Your task to perform on an android device: Go to the Notepad app & change the title name to My Classes & add the text Exam in the note body
Image 0: 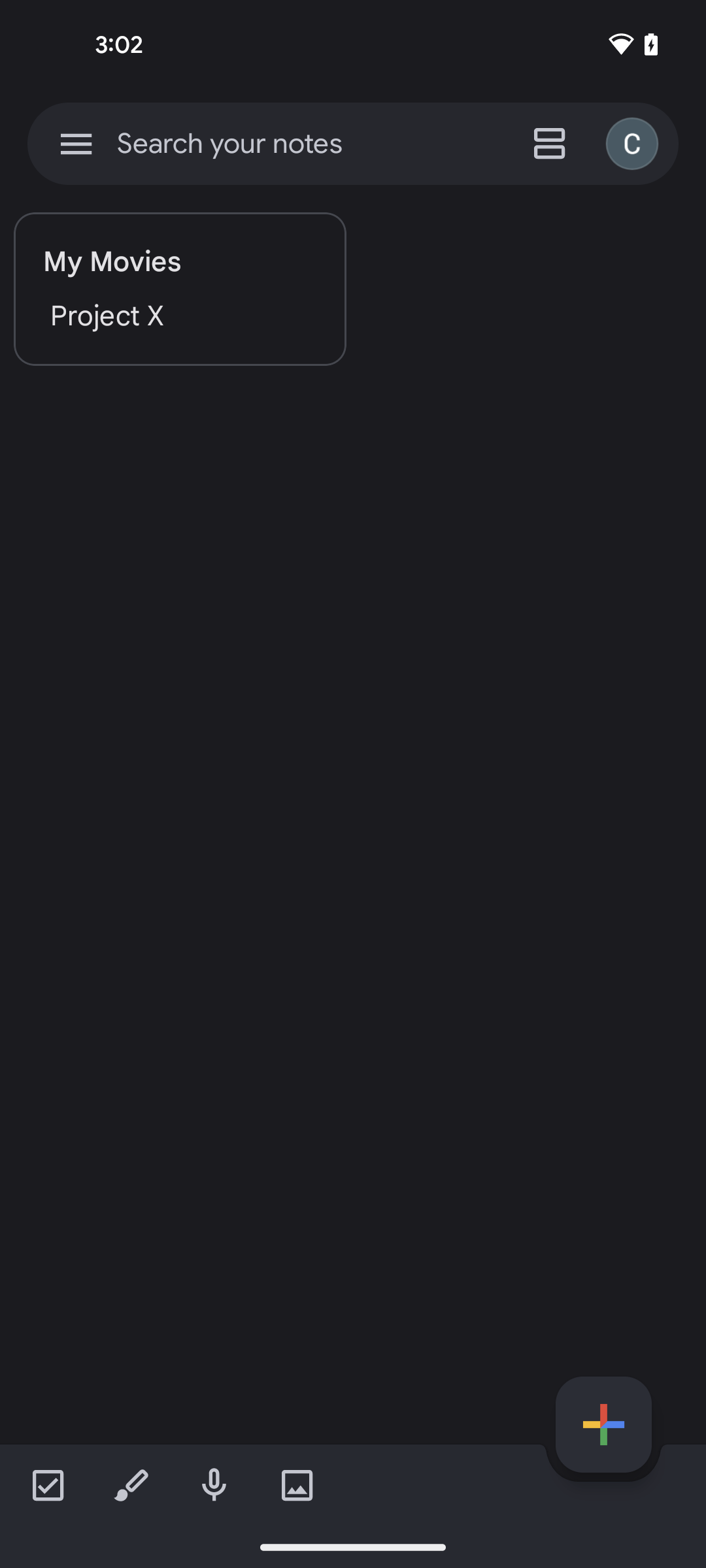
open the Notepad app
Step 0: open app "Notepad"
Image 1: 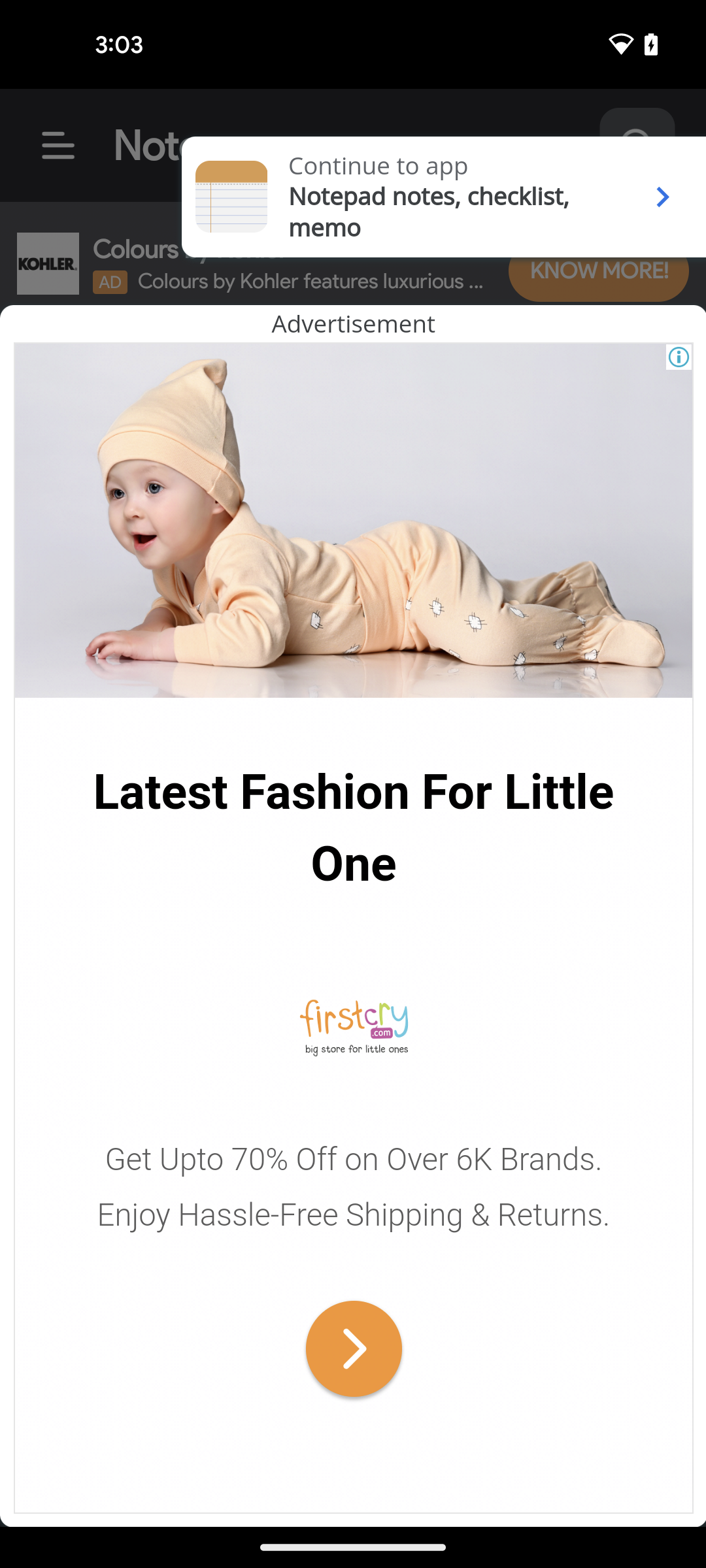
click on the arrow icon at the top right corner of the screen to skip ad
Step 1: click (663, 197)
Image 2: 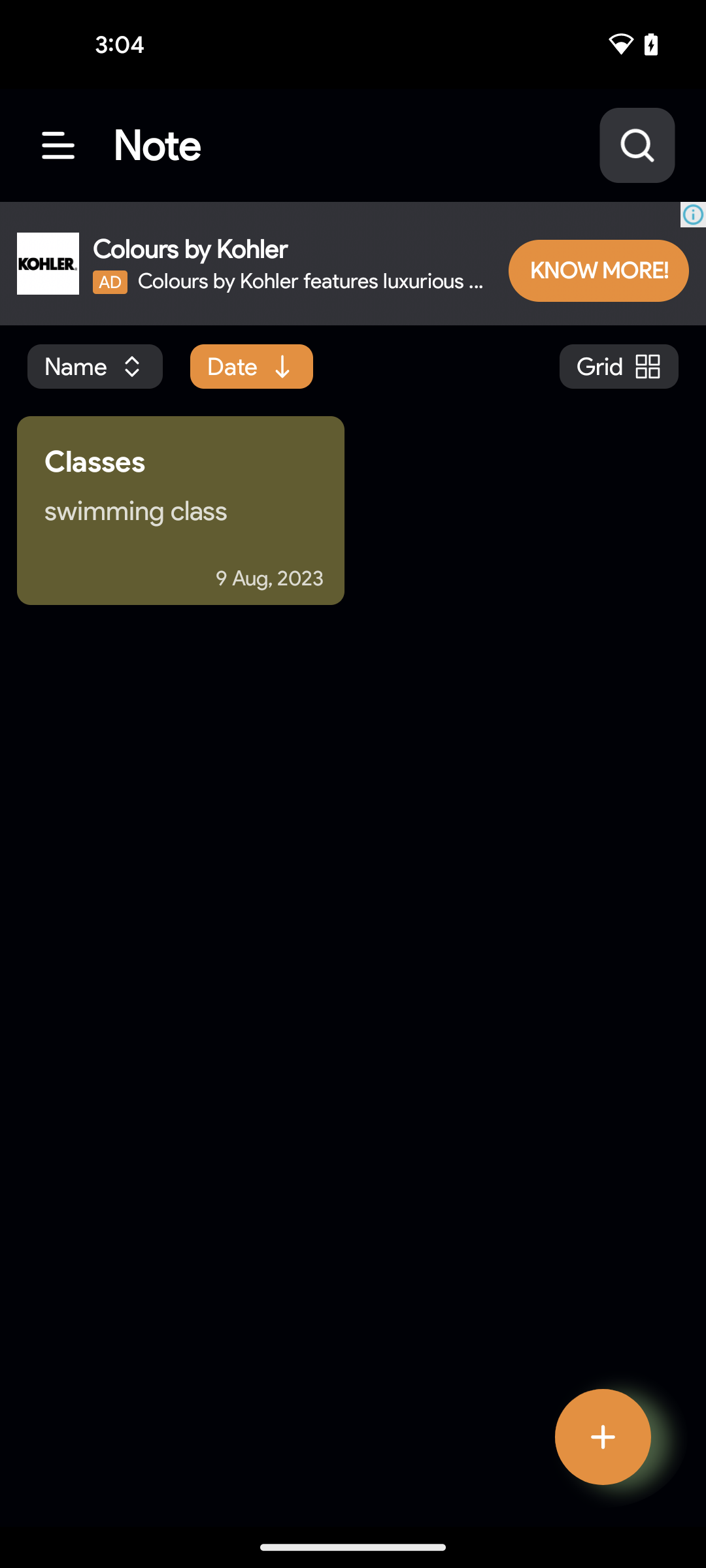
click to open the Classes note
Step 2: click (180, 515)
Image 3: 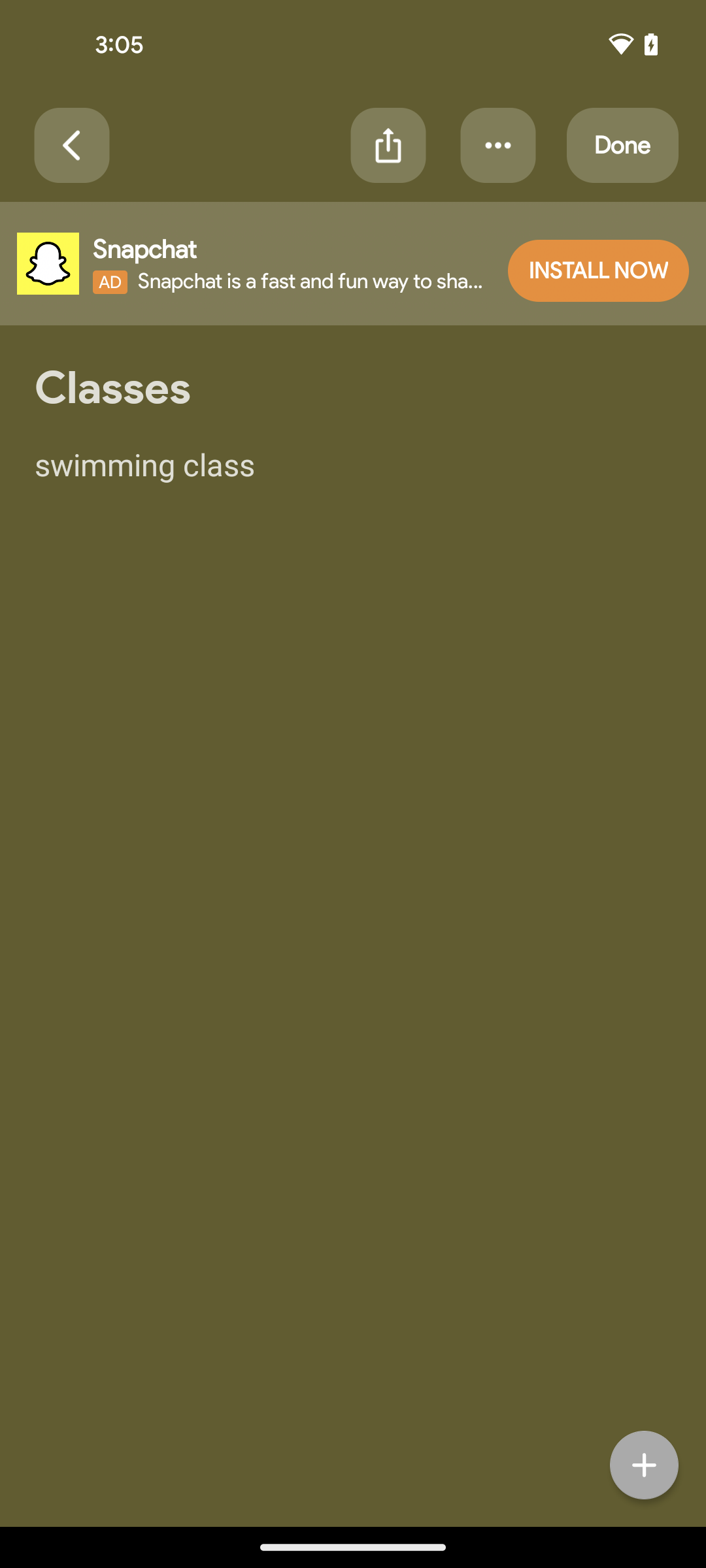
click on the title section
Step 3: click (353, 387)
Image 4: 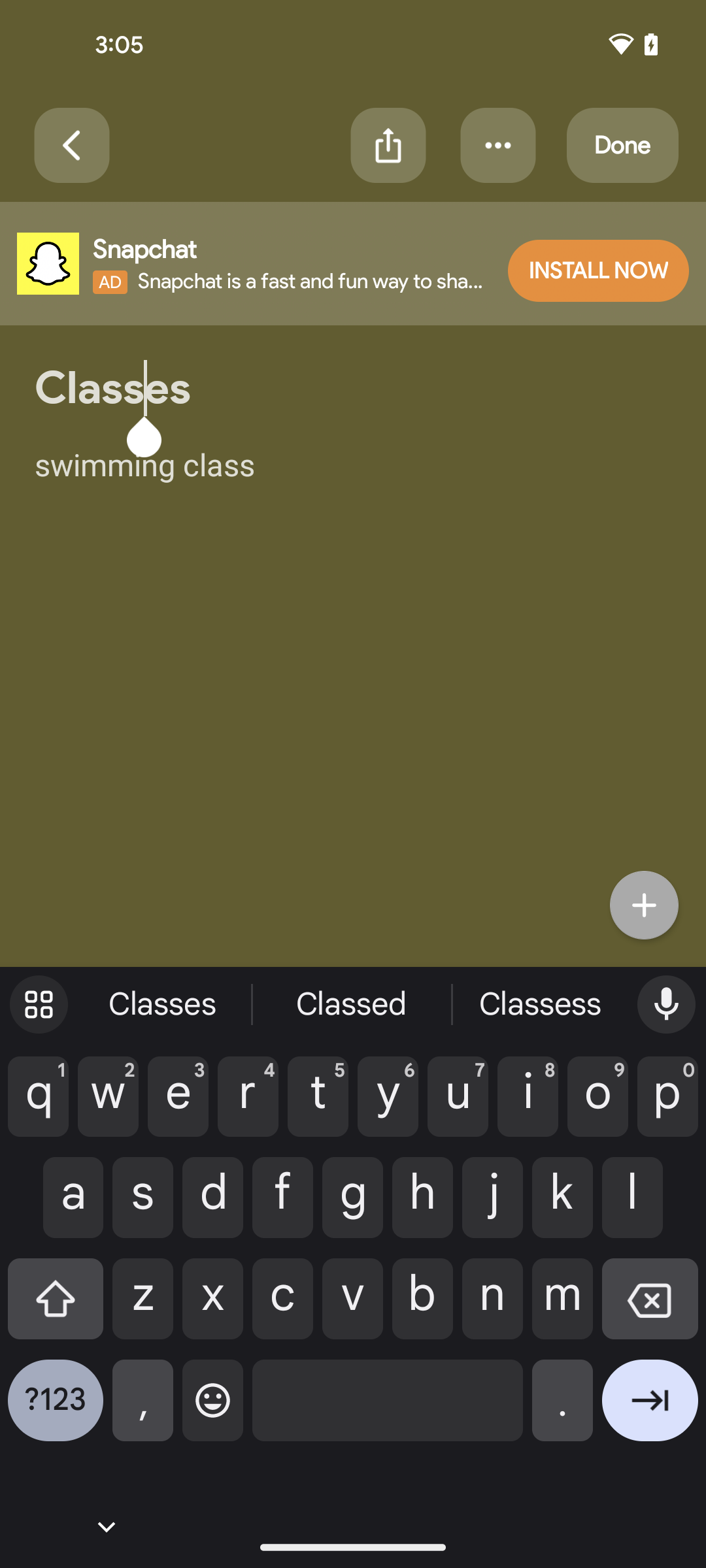
enter the title name My Classes
Step 4: type "My Classes"
Image 5: 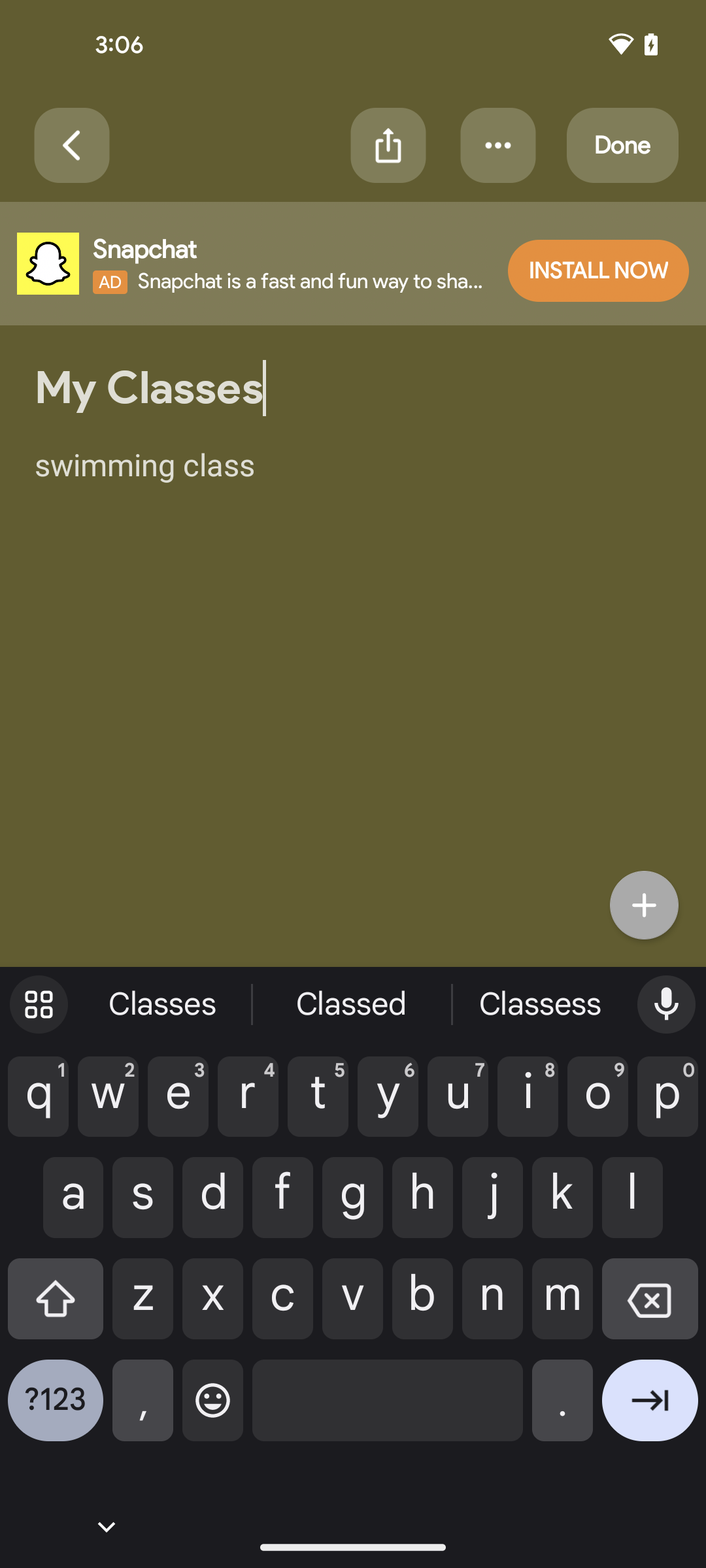
click on the note body
Step 5: click (322, 496)
Image 6: 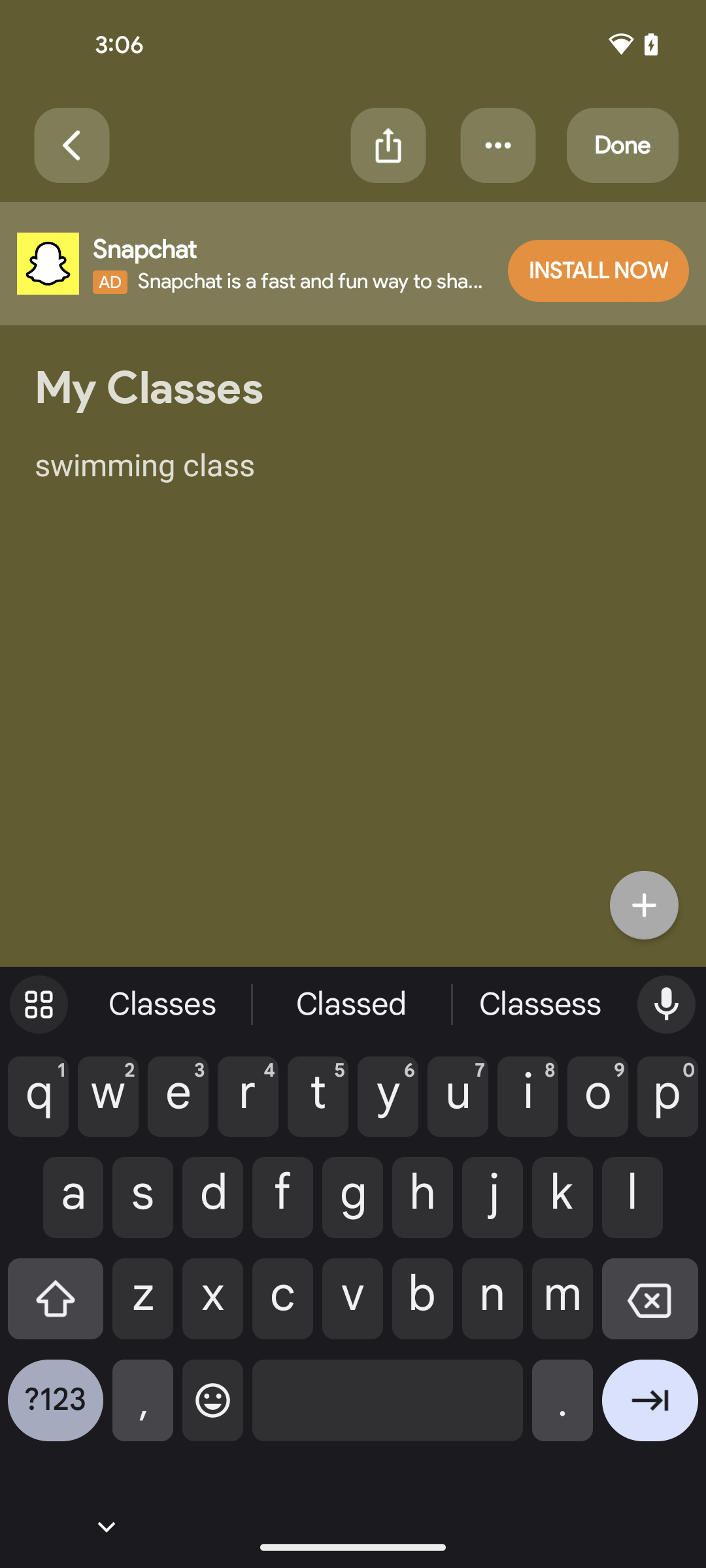
click on the note body
Step 6: click (353, 464)
Image 7: 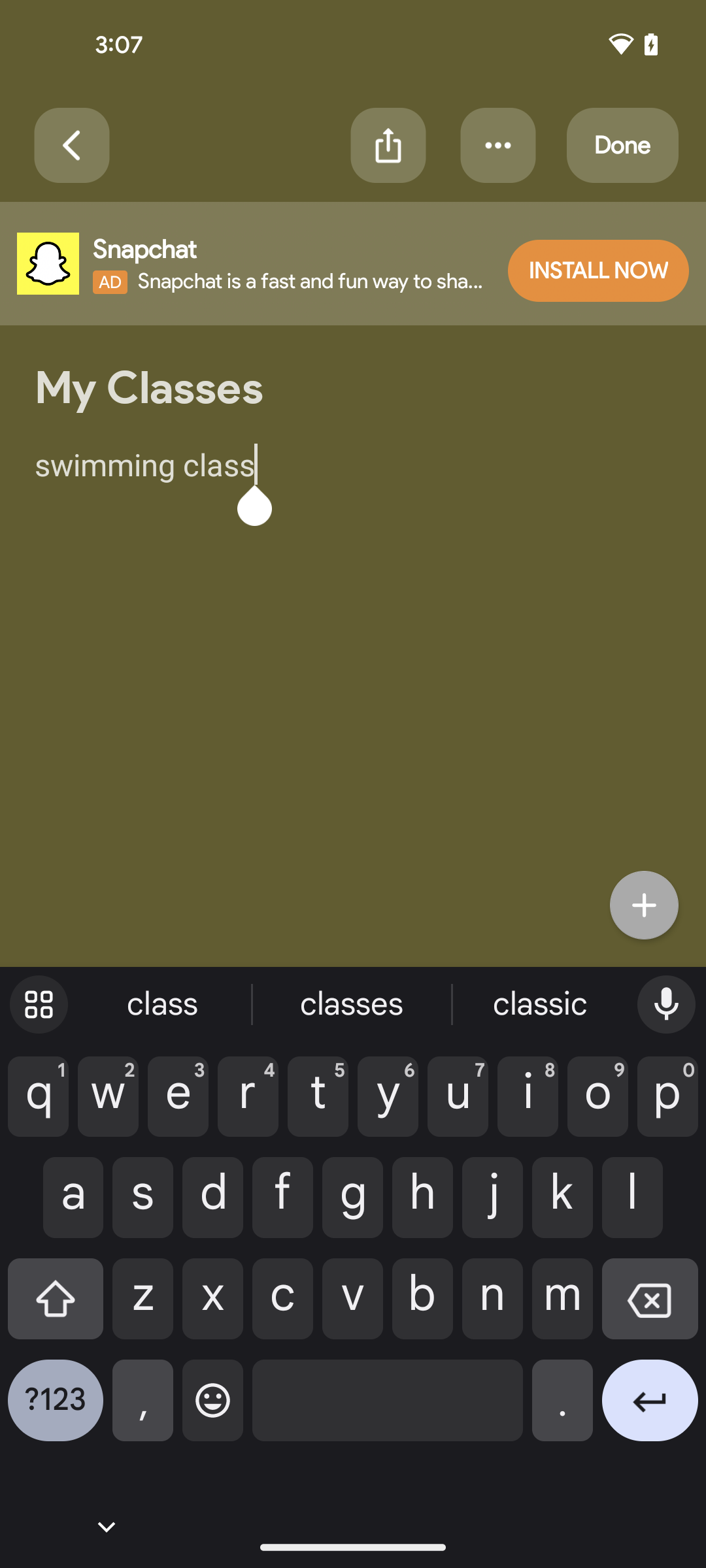
enter the text Exam
Step 7: type "Exam"
Image 8: 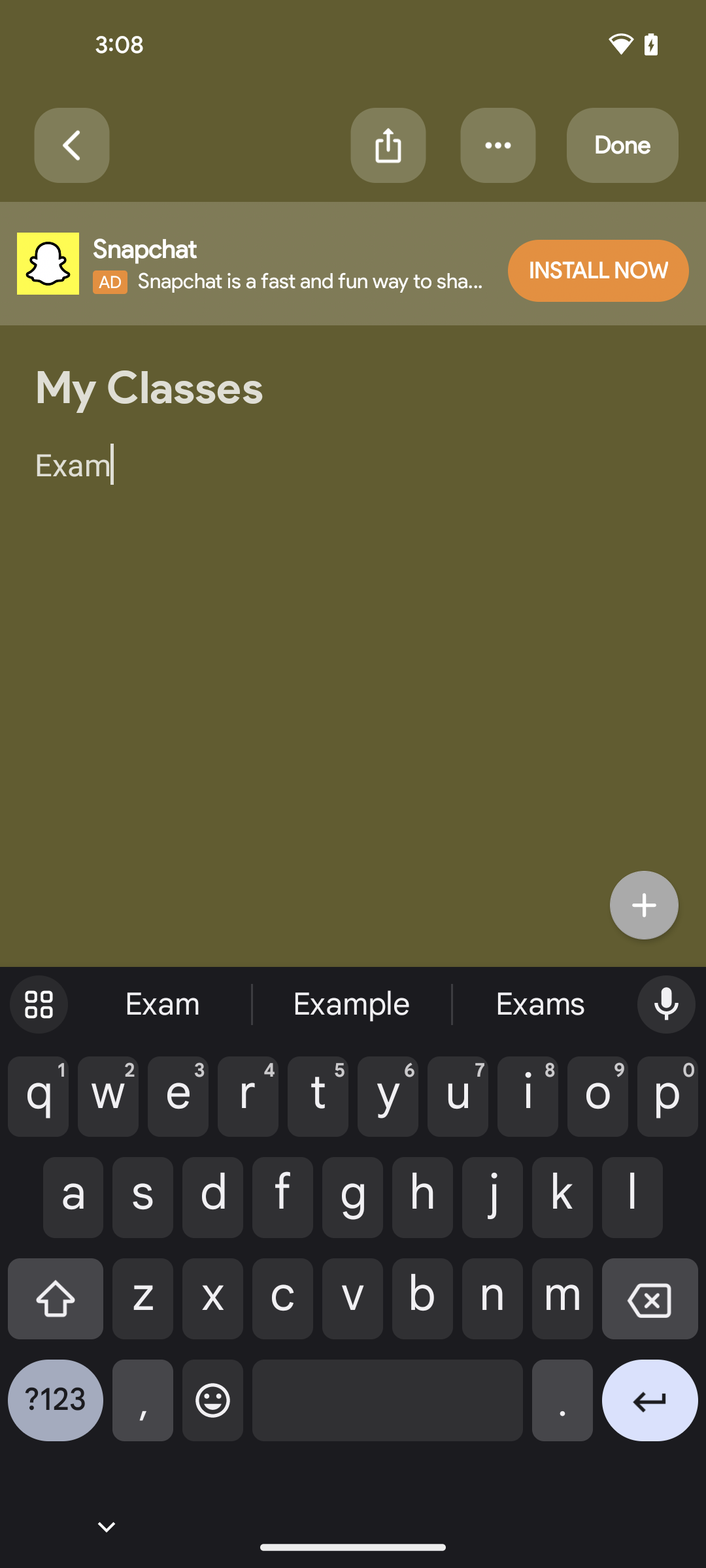
click on the Done button at the top right corner of the screen
Step 8: click (622, 145)